Your task to perform on an android device: Get notified when an item in my watching is listed
Image 0: 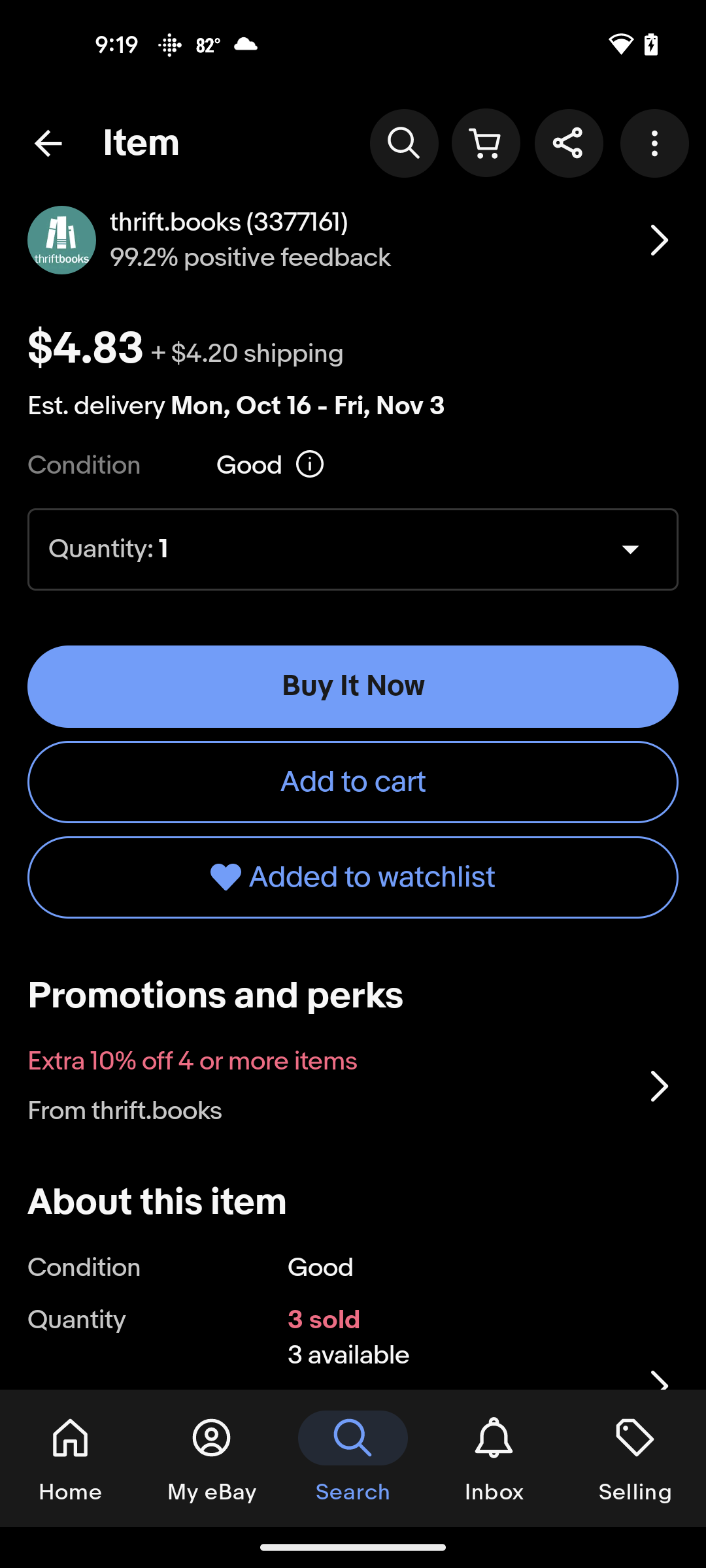
Click on the profile icon at the bottom of the screen
Step 0: click (212, 1458)
Image 1: 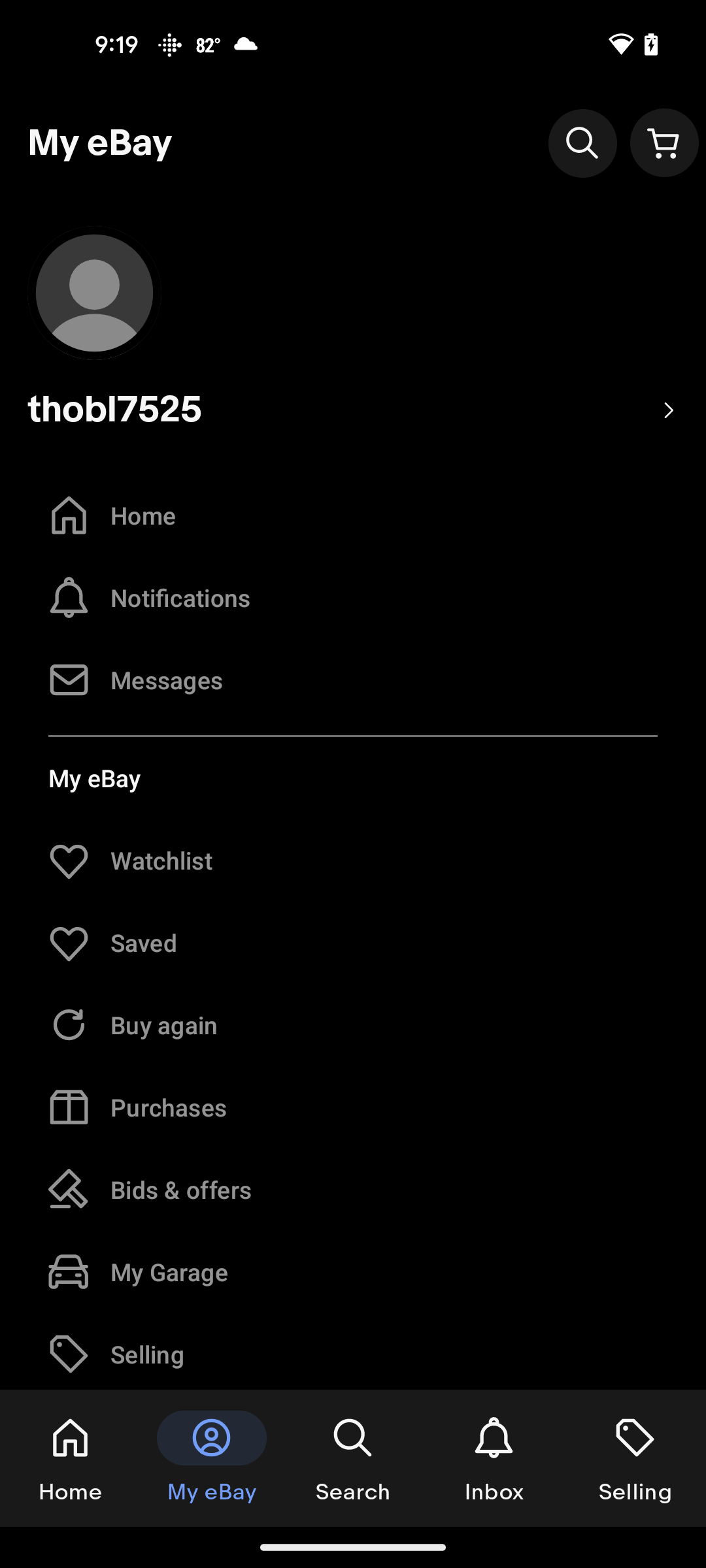
Scroll down to view more
Step 1: scroll down
Image 2: 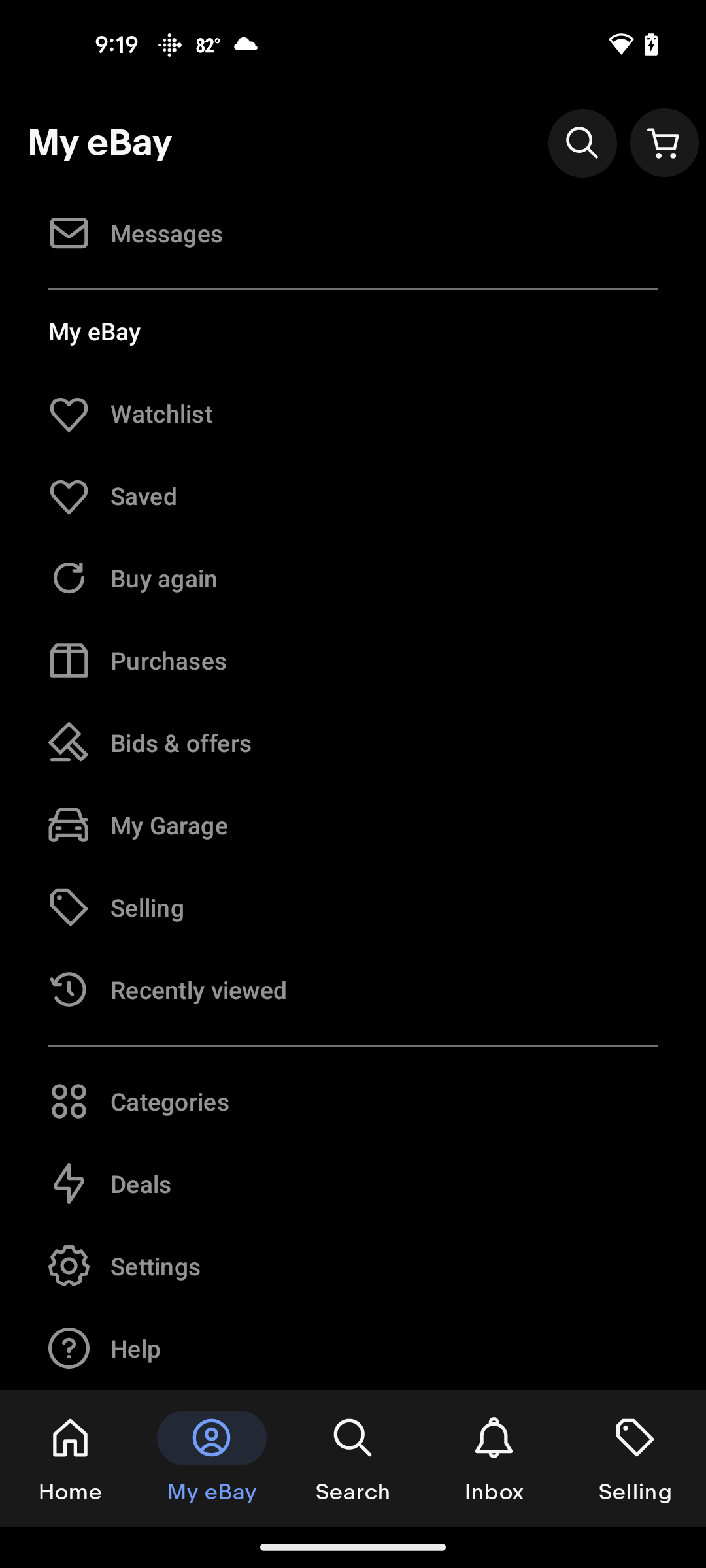
Click on the Settings icon
Step 2: click (353, 1266)
Image 3: 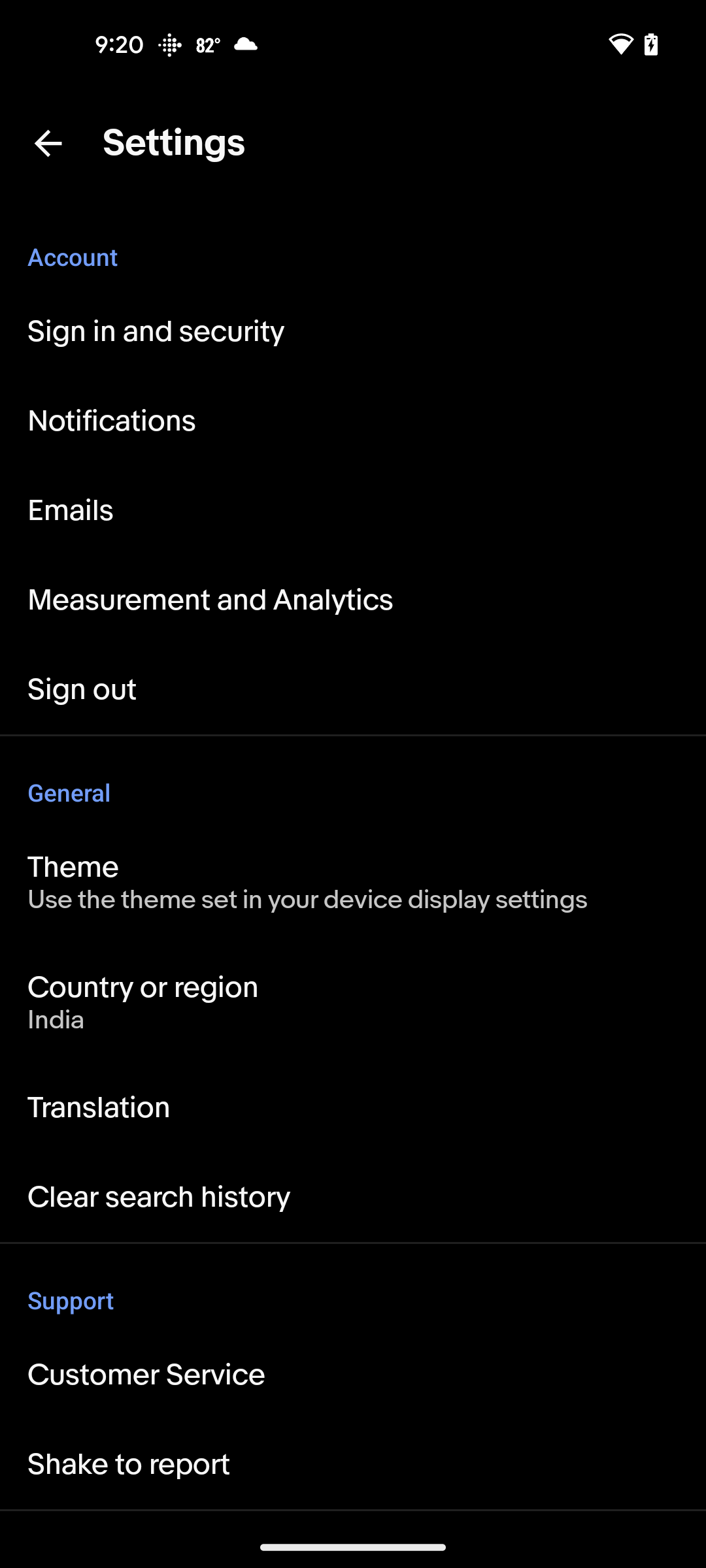
Click on the Notification
Step 3: click (112, 421)